Your task to perform on an android device: Open OLX India app and make an offer of Rs. 75,000 to the seller
Image 0: 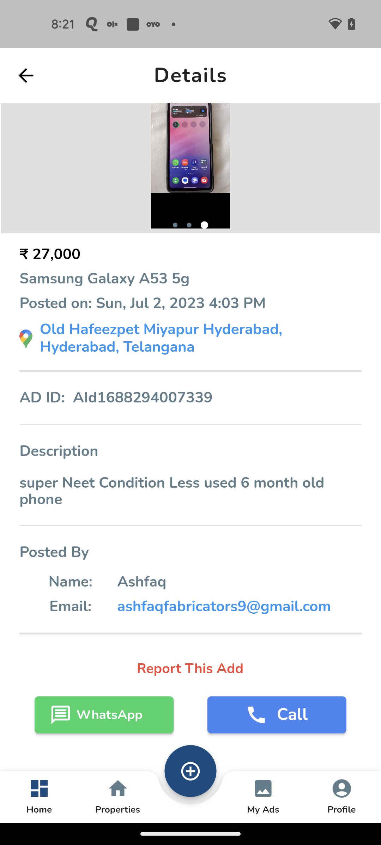
Open OLX India App
Step 0: open app "OLX India"
Image 1: 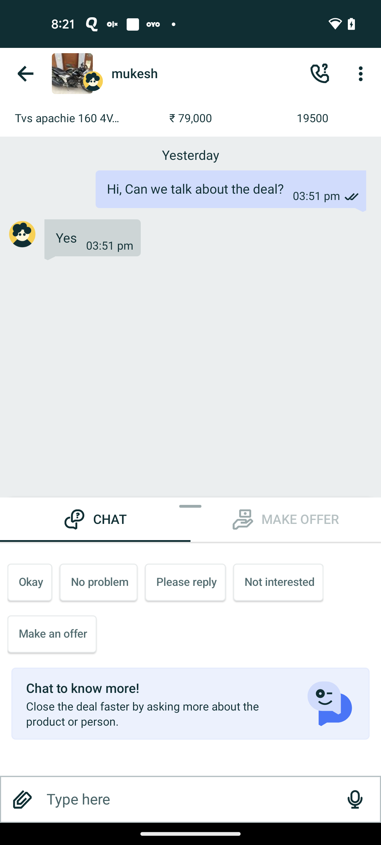
Click on the Make Offer Option
Step 1: click (300, 519)
Image 2: 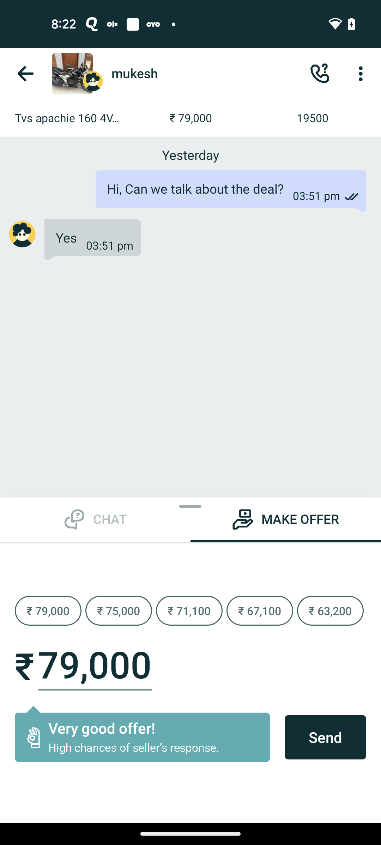
Select the price Rs.75,000
Step 2: click (119, 611)
Image 3: 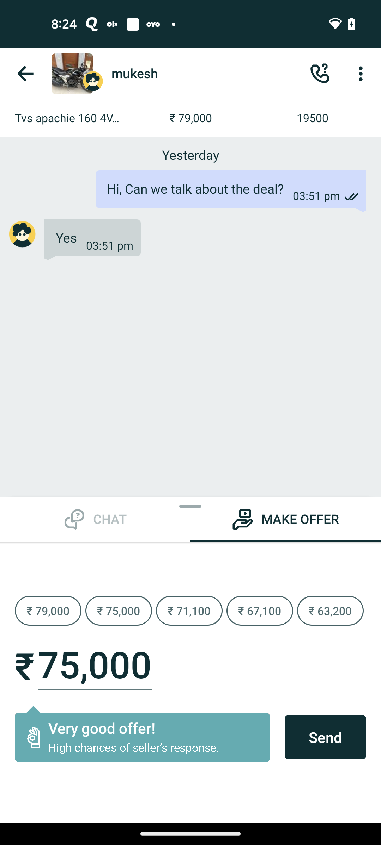
Click on the send button at the bottom right corner of the screen
Step 3: click (325, 737)